Your task to perform on an android device: My wife is also interested in this book and asked me to share this pdf file with her, so share this pdf file The Martian - Andy Weir with her at clarawagner98b@gmail.com on the Gmail app from the PDF Extra app.
Image 0: 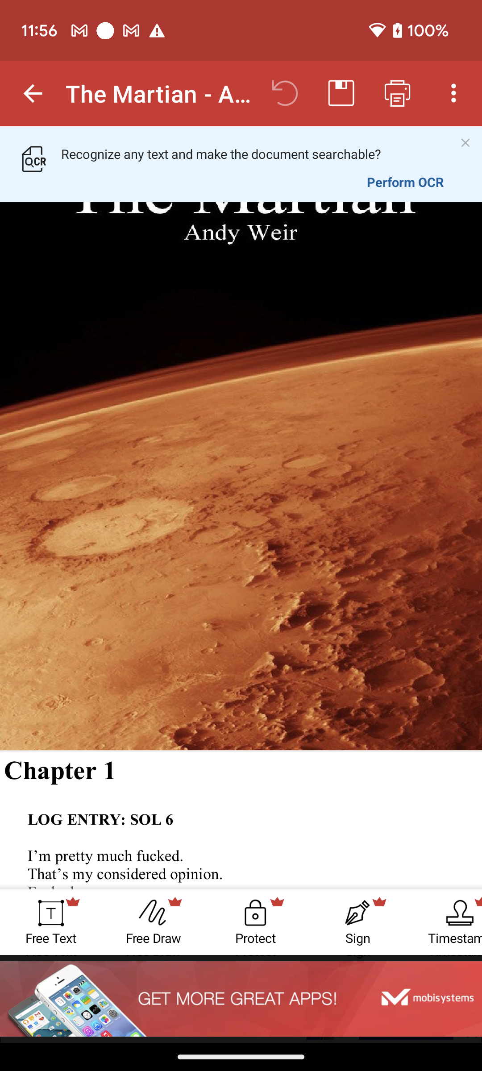
Click on the three dots icon button at the top right corner of the screen to view the share option of this file.
Step 0: click (453, 93)
Image 1: 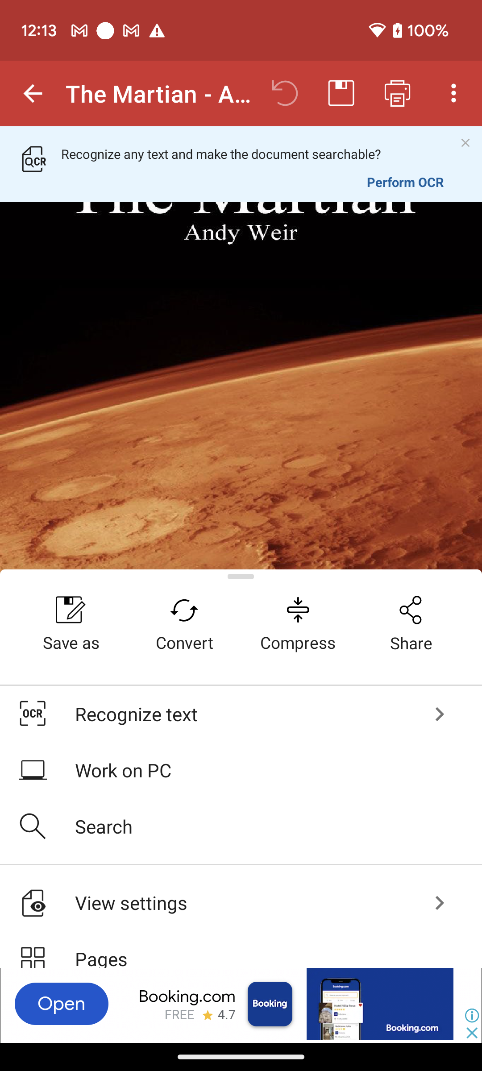
Click on the Share option to share this file with my wife.
Step 1: click (411, 627)
Image 2: 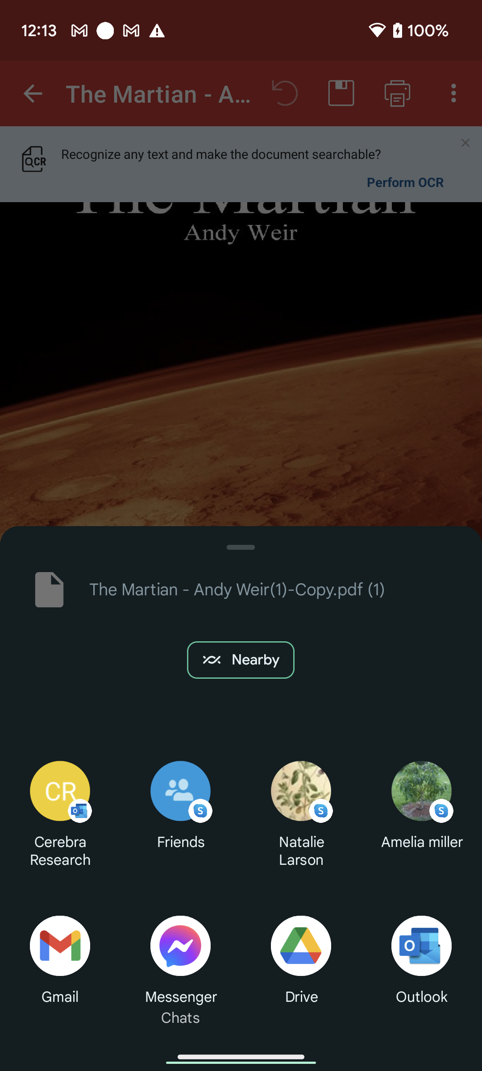
Click on the Gmail app icon to select this app to share this file.
Step 2: click (59, 946)
Image 3: 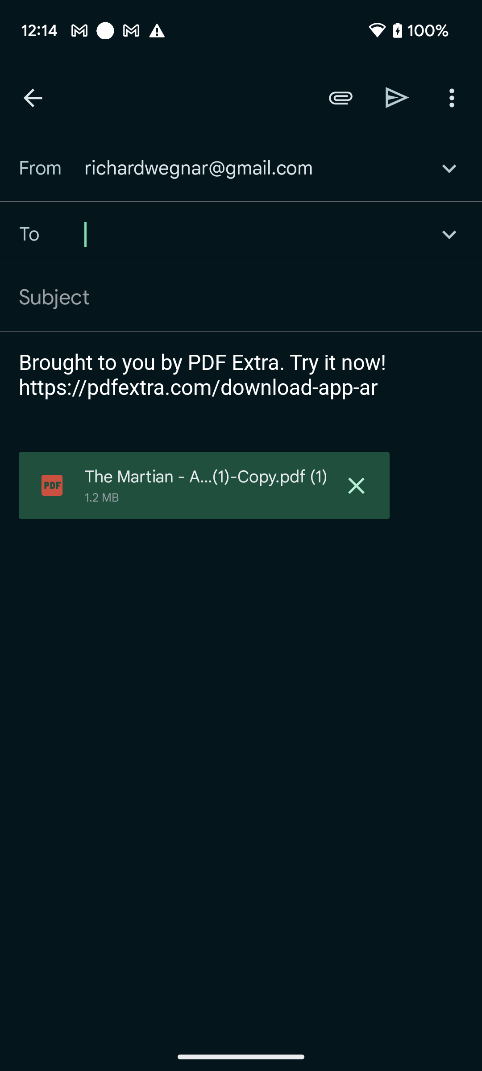
Type clarawagner98b@gmail.com in the recipient section to mention the recipient account.
Step 3: type "clarawagner98b@gmail.com"
Image 4: 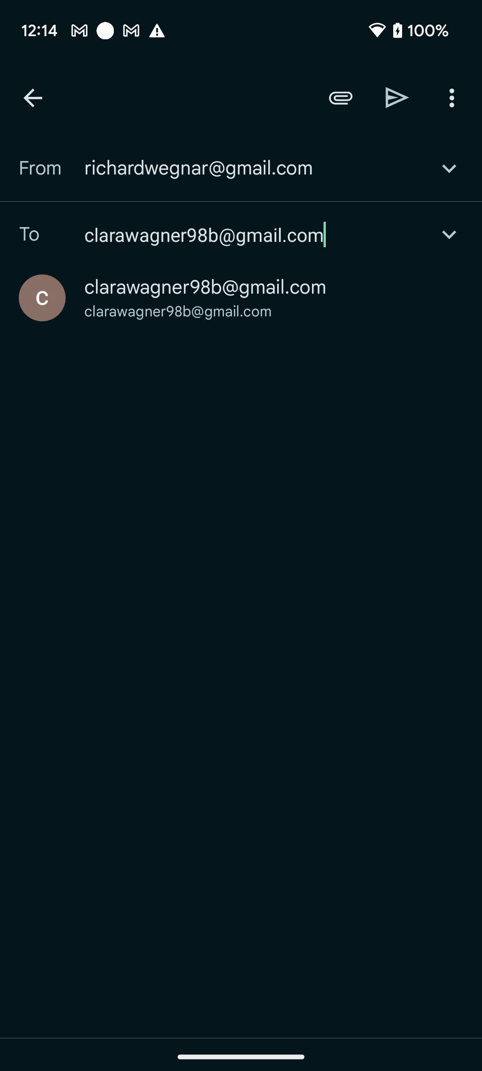
Click on the clarawagner98b@gmail.com to select the recipient account.
Step 4: click (205, 287)
Image 5: 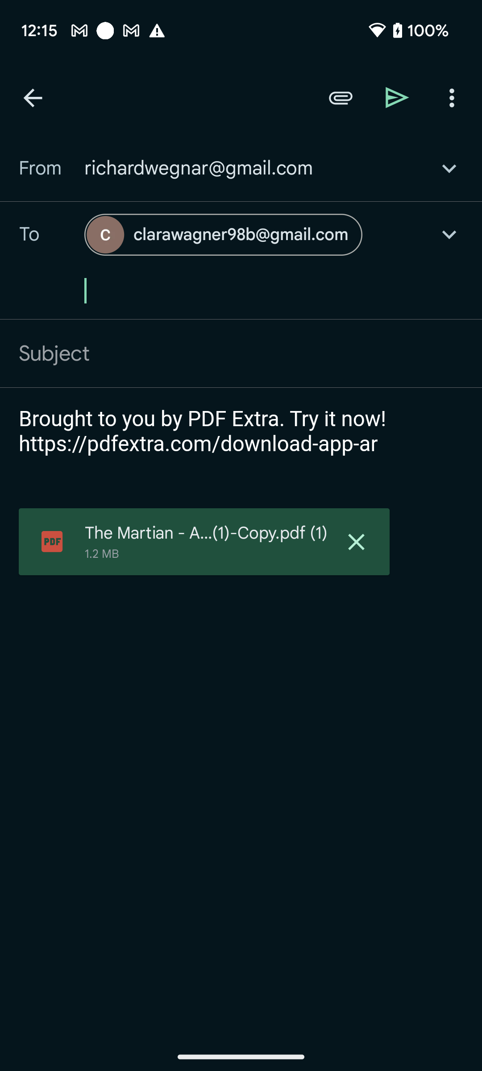
Click on the send button at the top right corner of the screen to share this file with my wife.
Step 5: click (397, 97)